Your task to perform on an android device: As cycling is my favorite sport, examine not only the daytime but also the nocturnal weather forecast on Wednesday so I can enjoy a cycle ride.
Image 0: 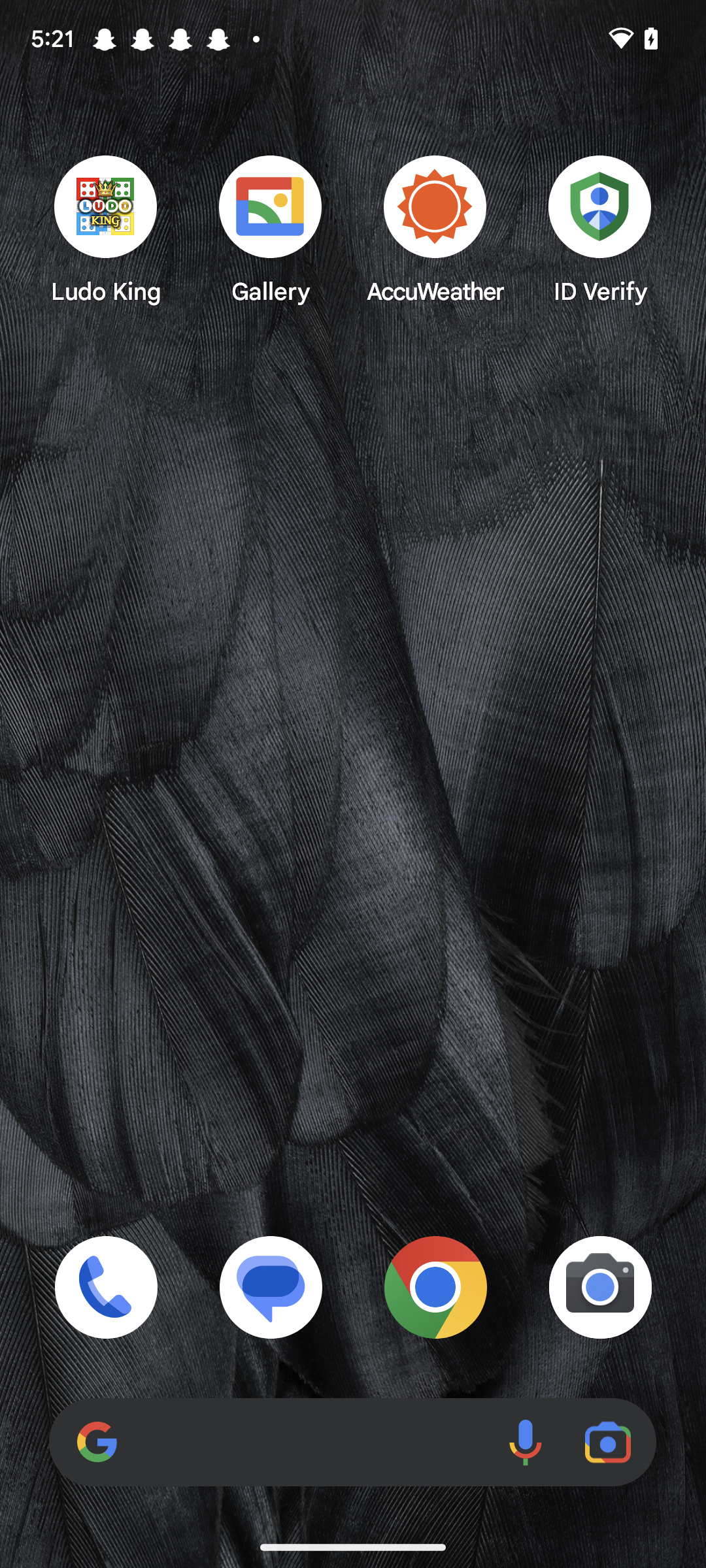
Open the AccuWeather app.
Step 0: open app "AccuWeather"
Image 1: 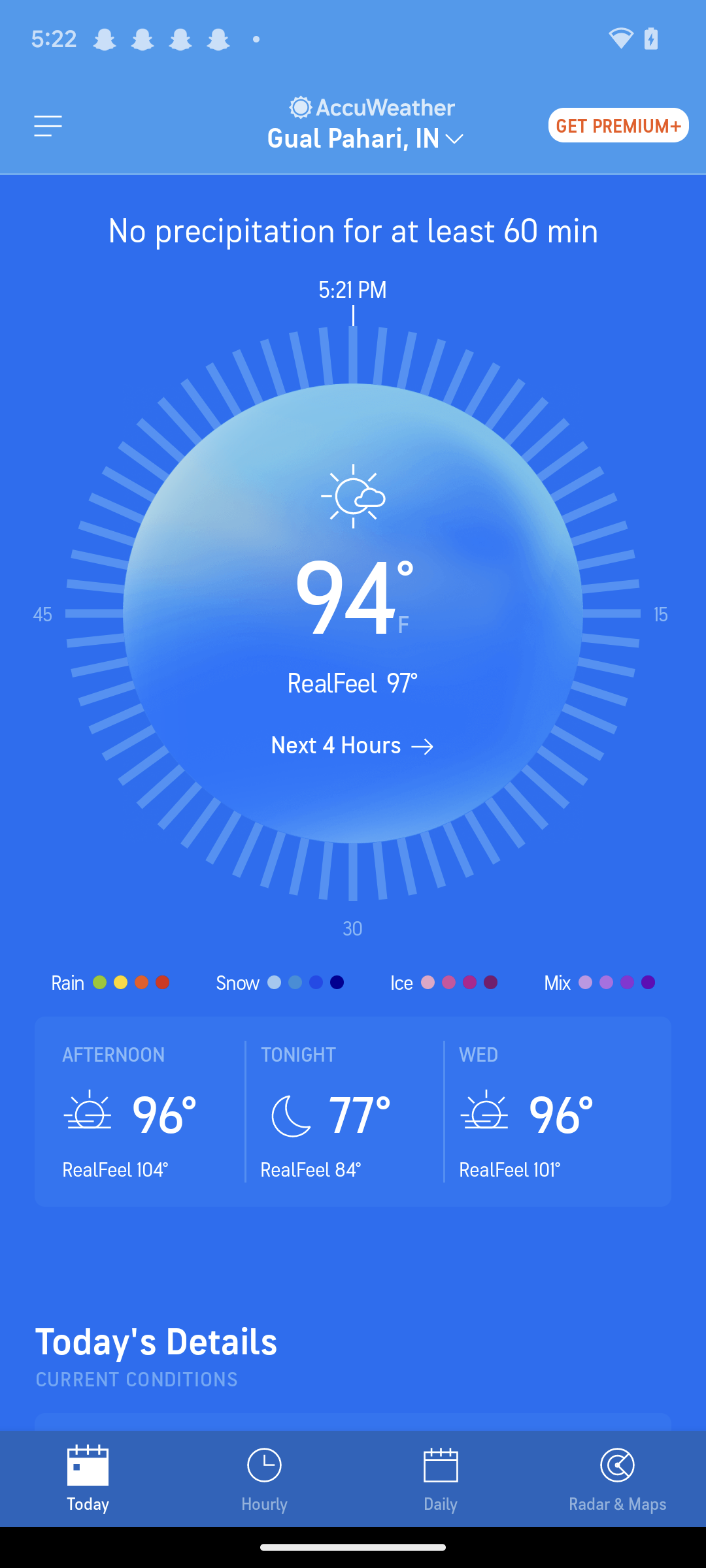
Click on Wed in the middle of the screen.
Step 1: click (478, 1054)
Image 2: 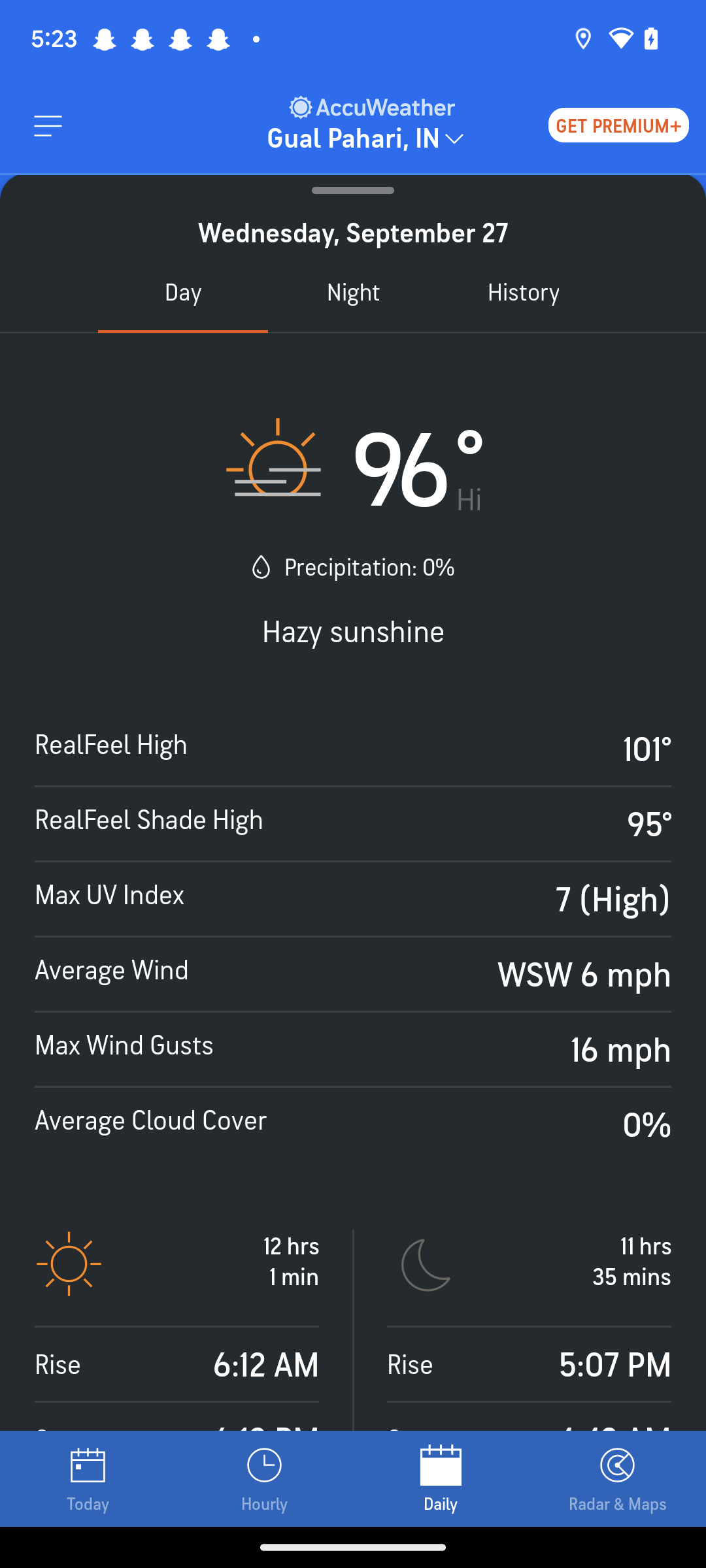
Click on Night at the top middle of the screen.
Step 2: click (353, 292)